Your task to perform on an android device: BMW X3 has always been my favorite. Compare the versions of BMW X3 in the CarTrade app.
Image 0: 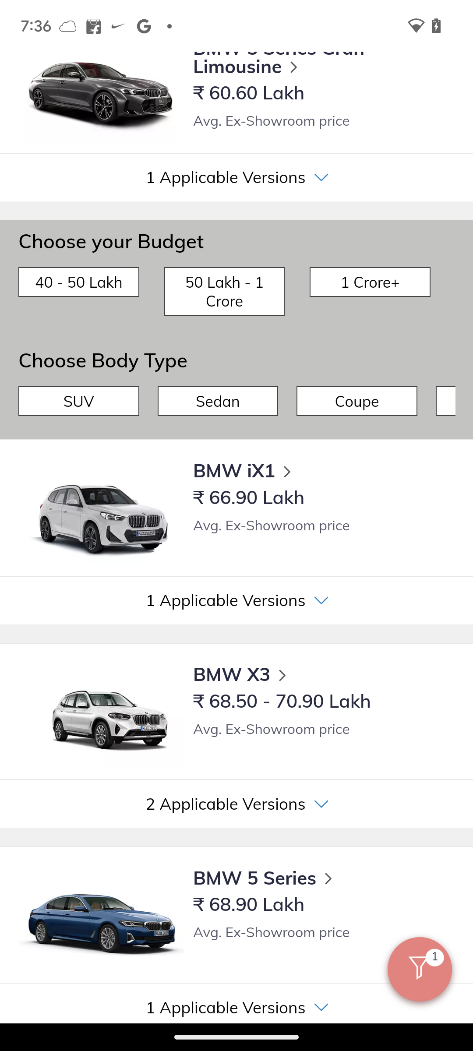
Click on the BMW X3 versions drop down button.
Step 0: click (237, 804)
Image 1: 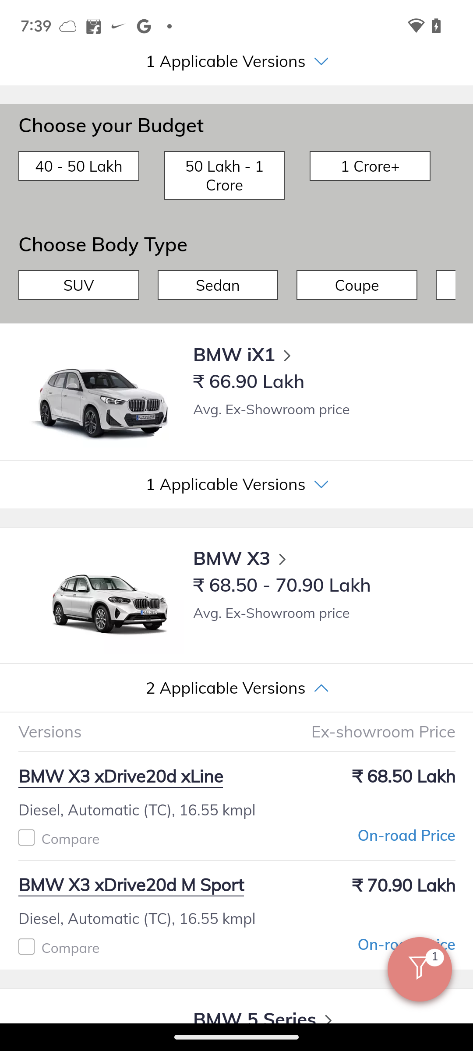
Click on the compare box for the first option.
Step 1: click (70, 839)
Image 2: 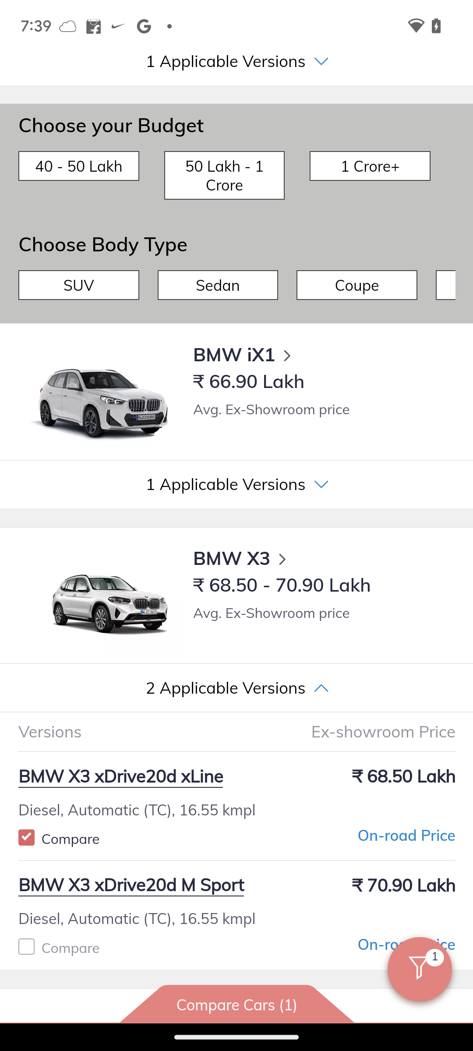
Now click on the second compare option.
Step 2: click (70, 949)
Image 3: 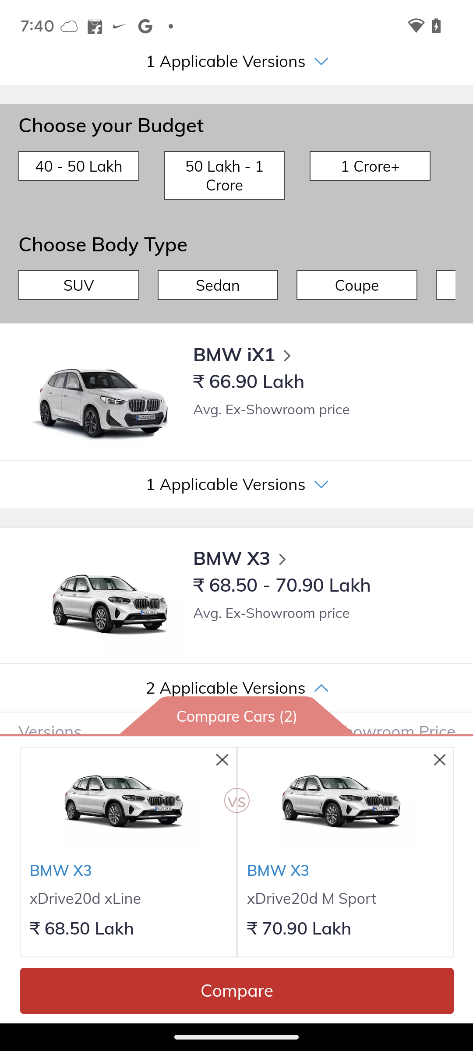
Now click on compare.
Step 3: click (237, 1005)